Your task to perform on an android device: Search for My Sister's Anniversary event.
Image 0: 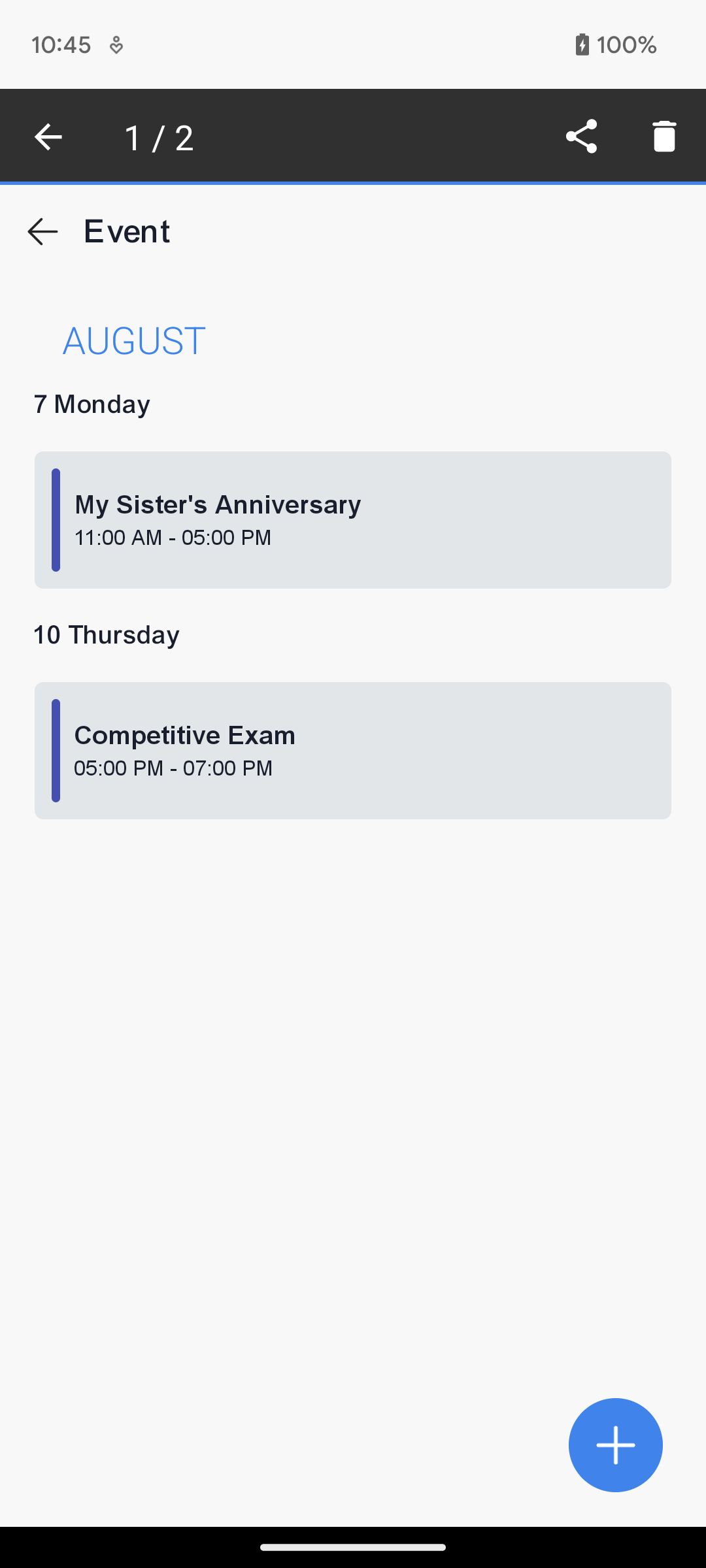
Go back to the previous page
Step 0: press back button
Image 1: 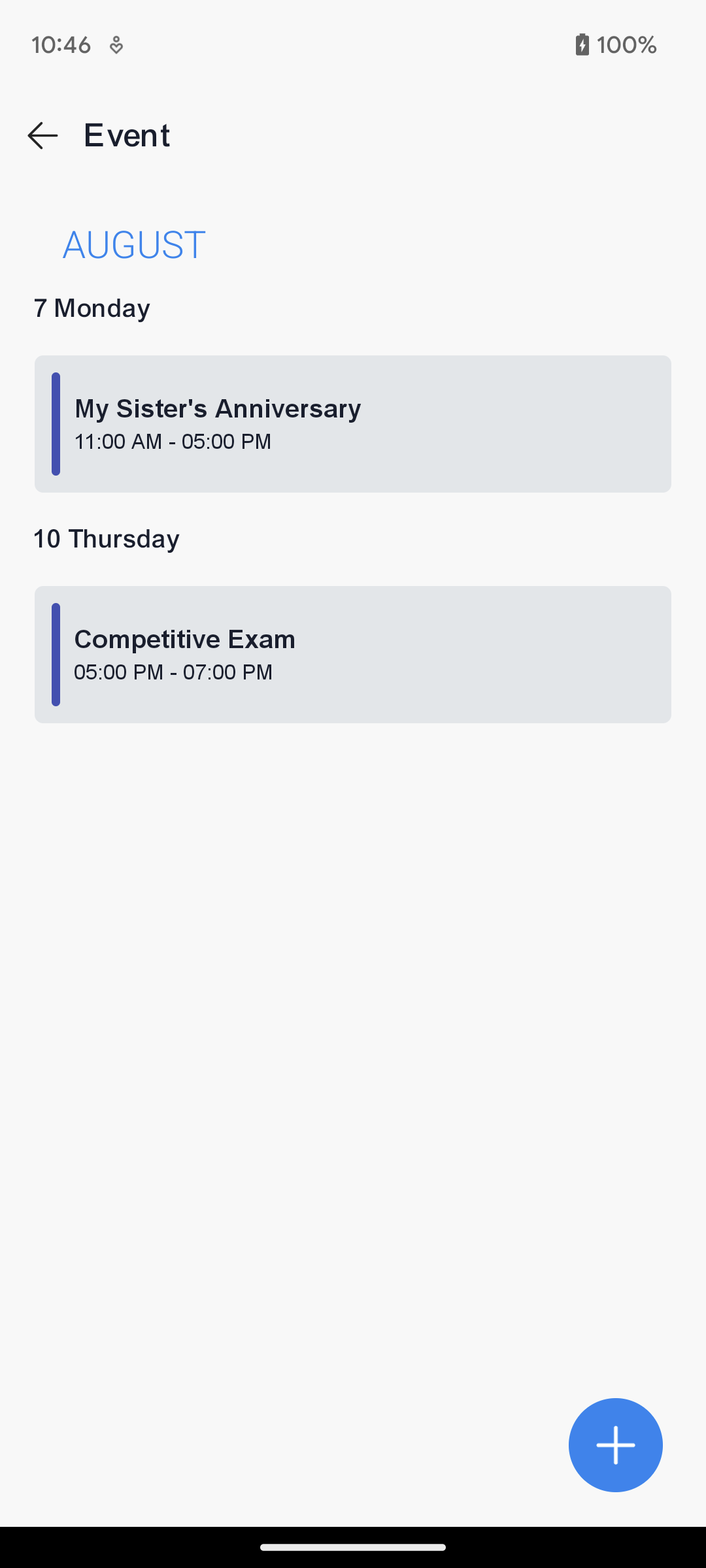
Go back to the previous page
Step 1: press back button
Image 2: 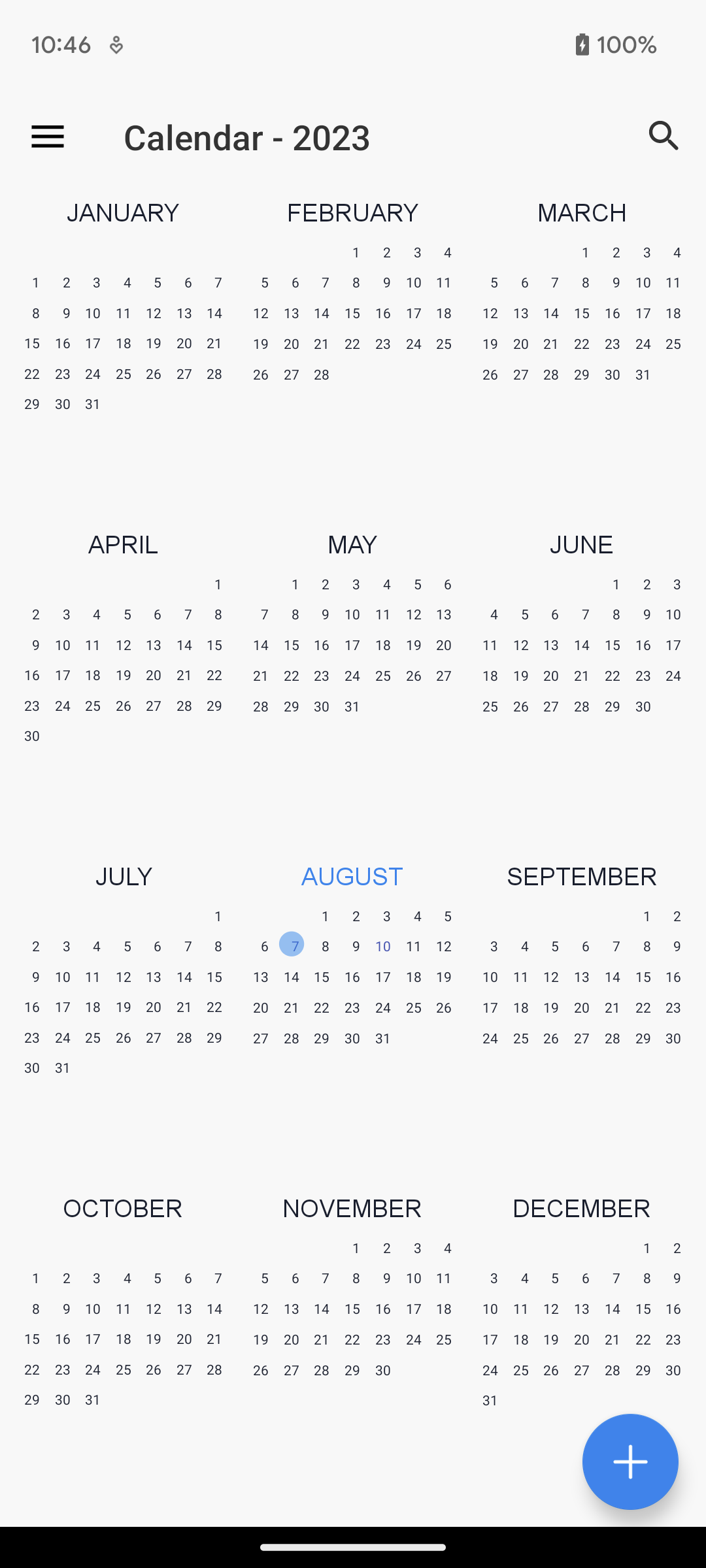
Click on the search icon at the top right corner of the screen 
Step 2: click (664, 137)
Image 3: 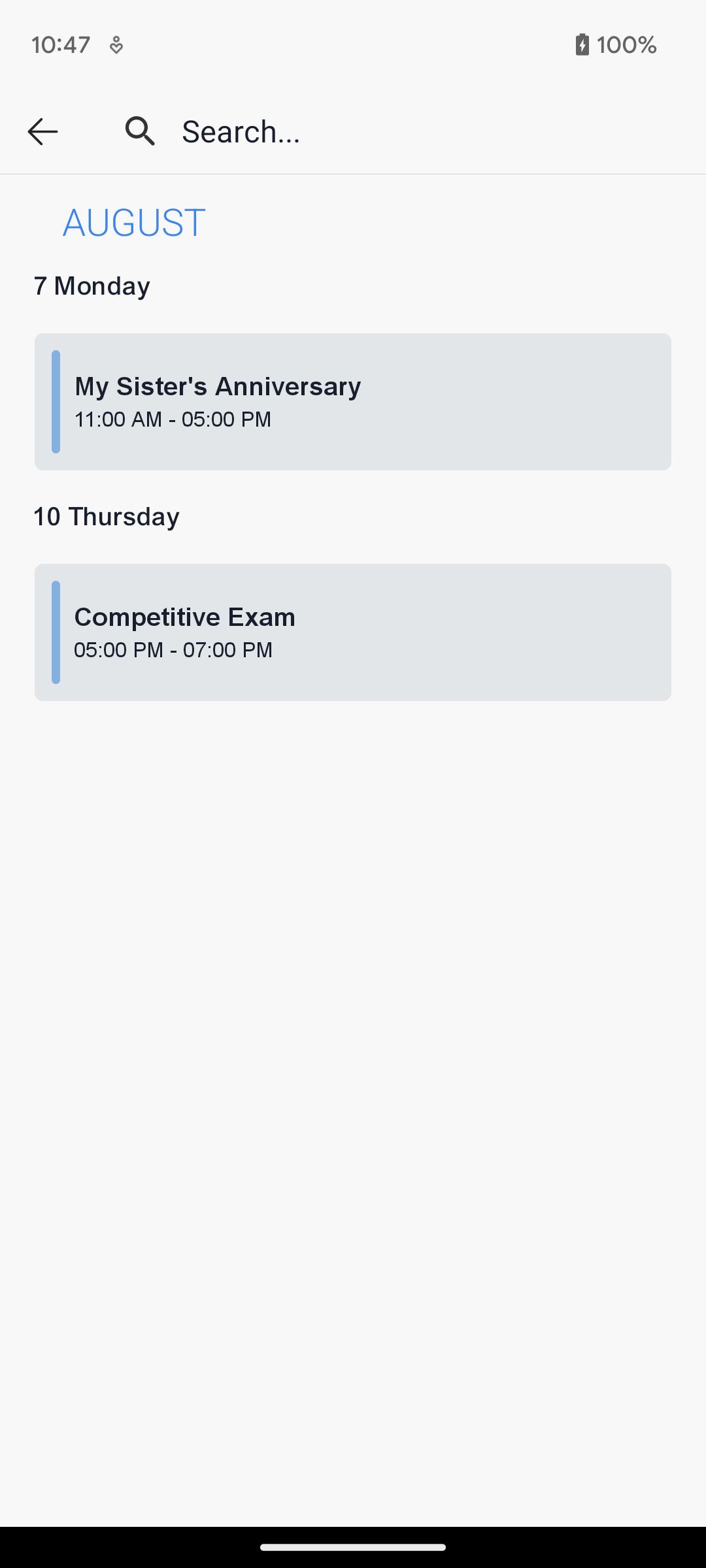
Click on the search bar at the top of the screen
Step 3: click (429, 130)
Image 4: 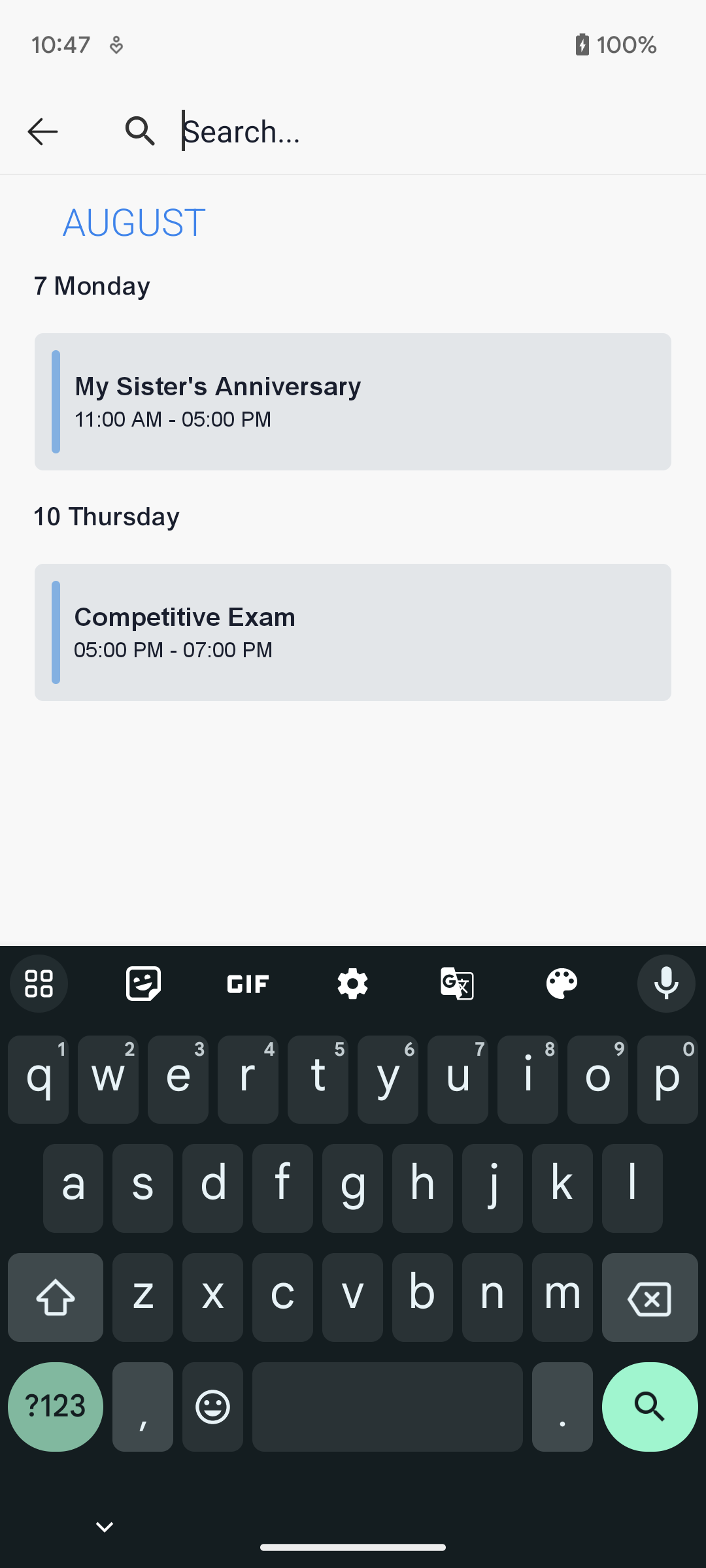
Type My Sister's Anniversary in the search bar
Step 4: type "My Sister's Anniversary"
Image 5: 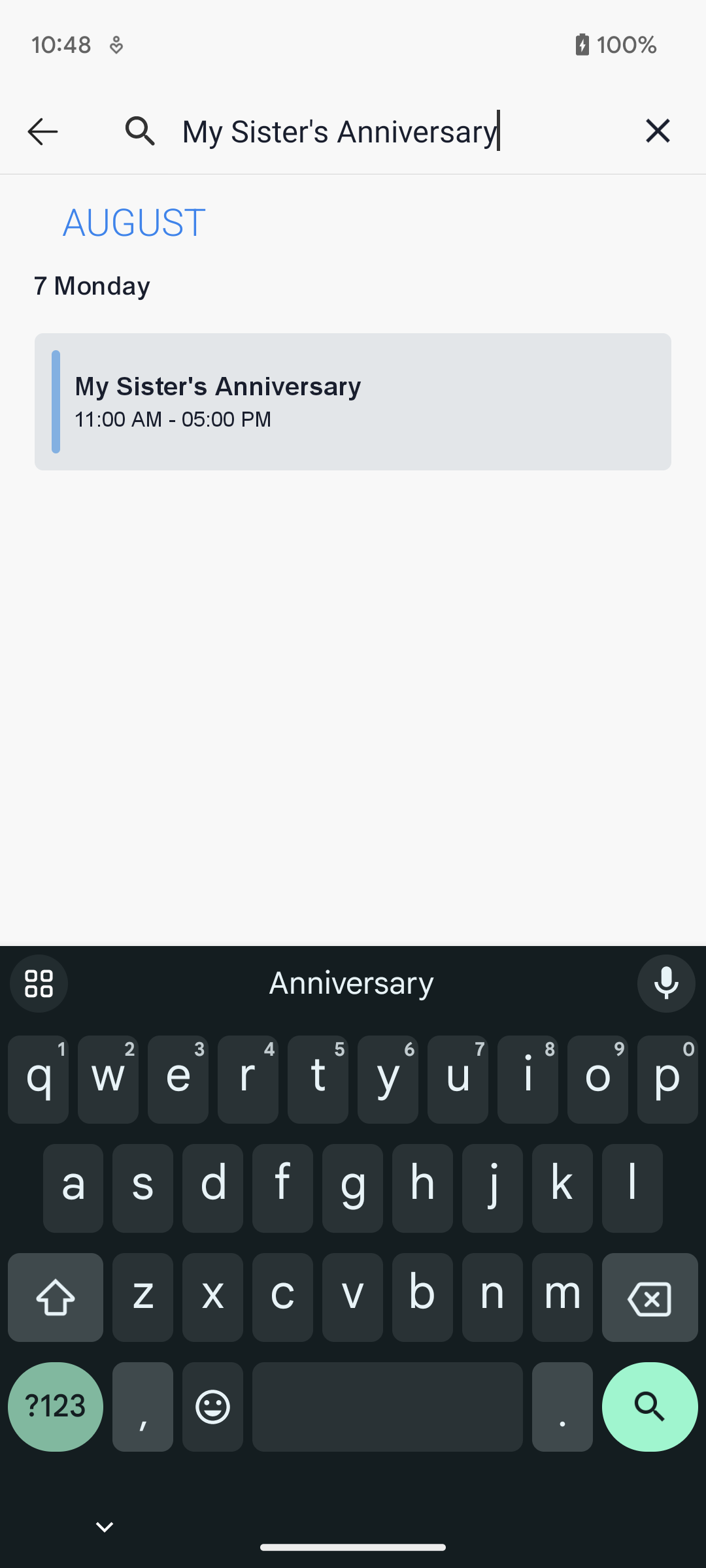
Click on the search icon at the bottom right corner of the screen
Step 5: click (650, 1417)